Your task to perform on an android device: I want to be sure of the shirt quality for which I need to the reviews of the Dennis Lingo shirt. Check the reviews in the Flipkart app.
Image 0: 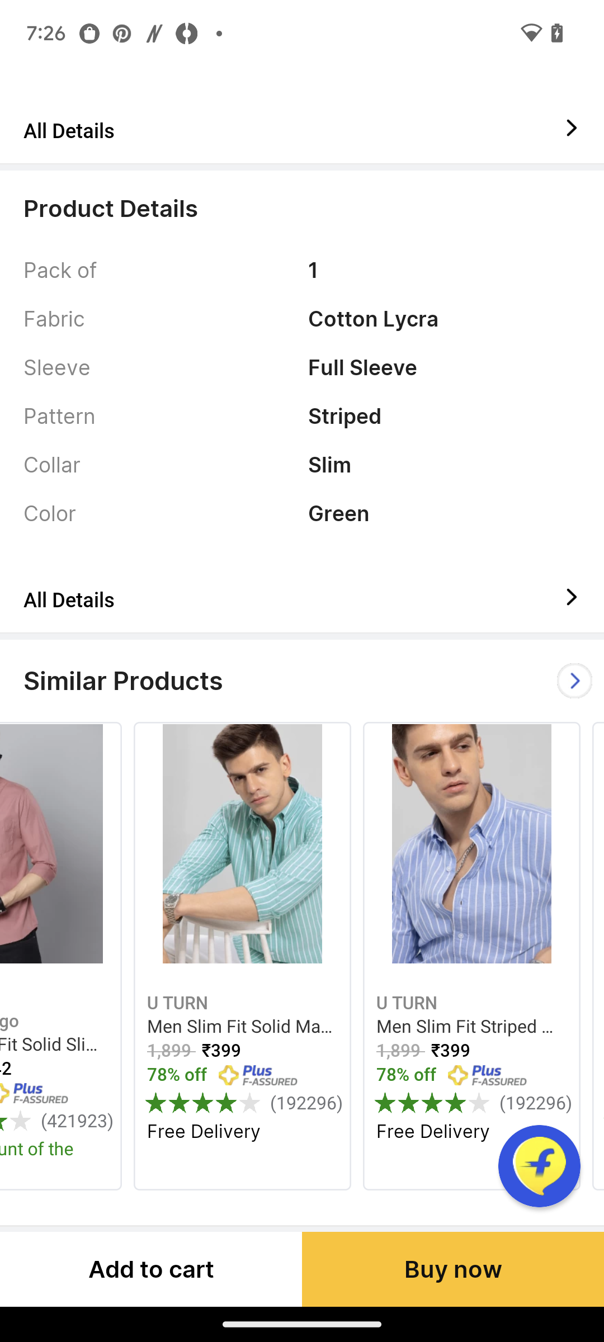
Swipe down to check the reviews.
Step 0: scroll down